Your task to perform on an android device: I want to share the Women in Islam book by Hakki Yilmaz with my friend Cerebra Research at dbwscratch.test.id4@gmail.com via Gmail in the Google Play Books app.
Image 0: 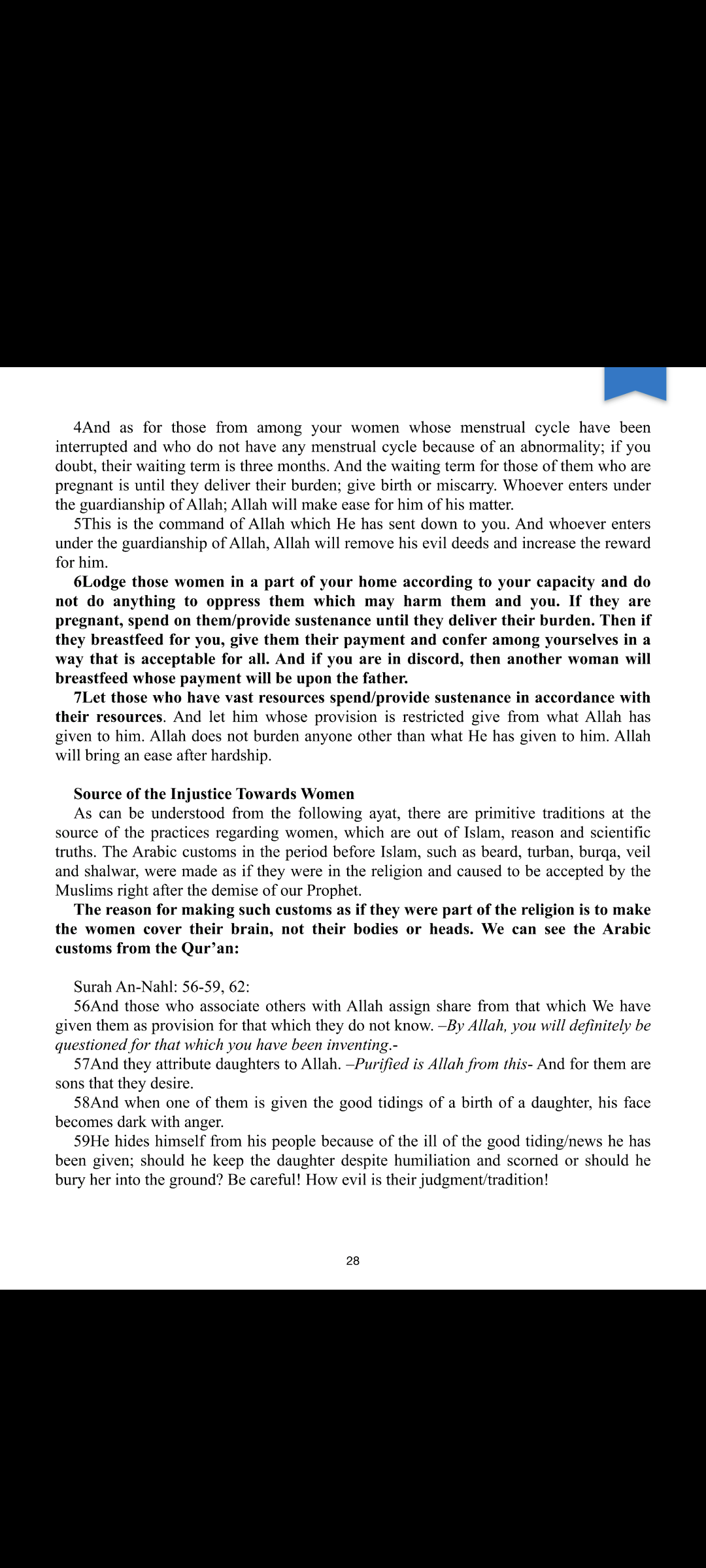
Click on the screen
Step 0: click (353, 828)
Image 2: 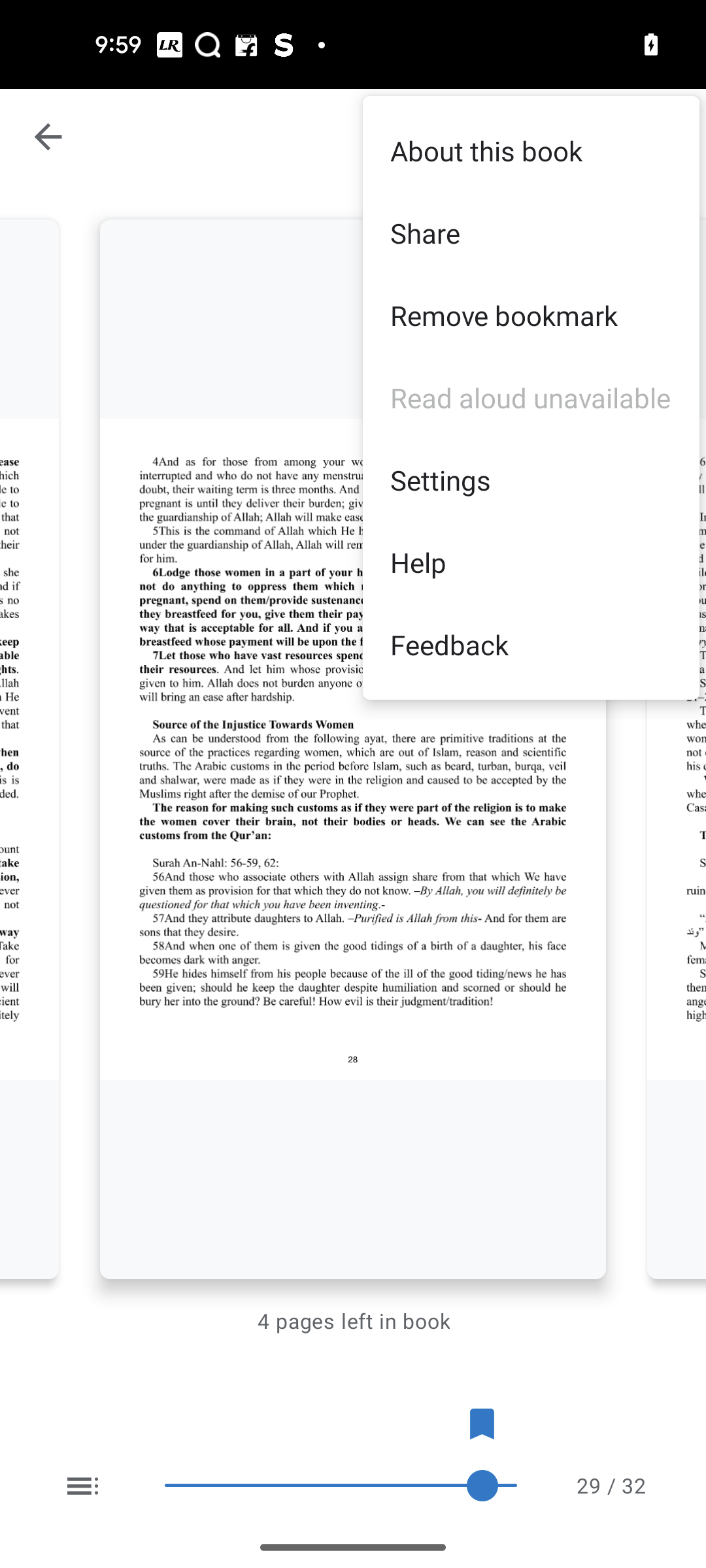
Click on the share option
Step 2: click (531, 233)
Image 3: 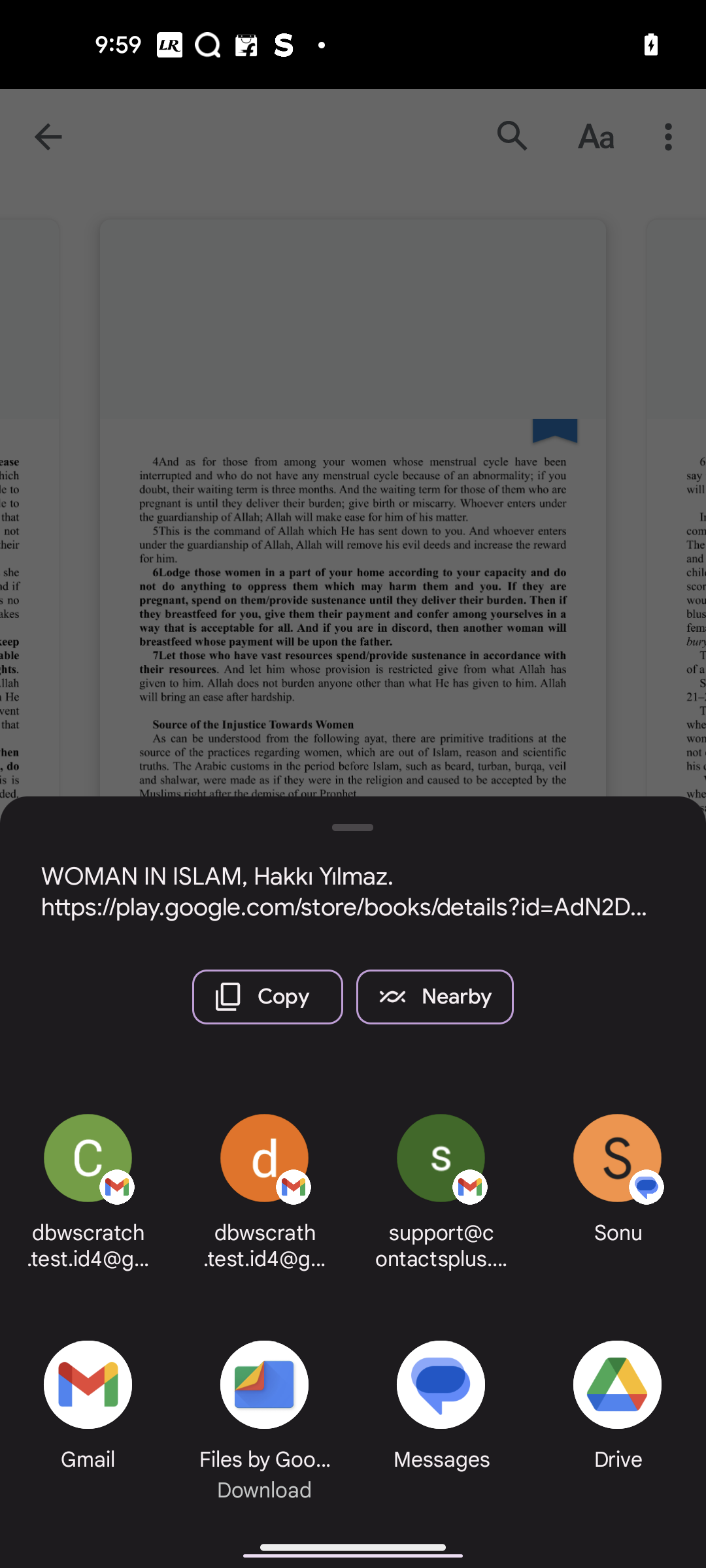
Click on the Gmail
Step 3: click (89, 1388)
Image 4: 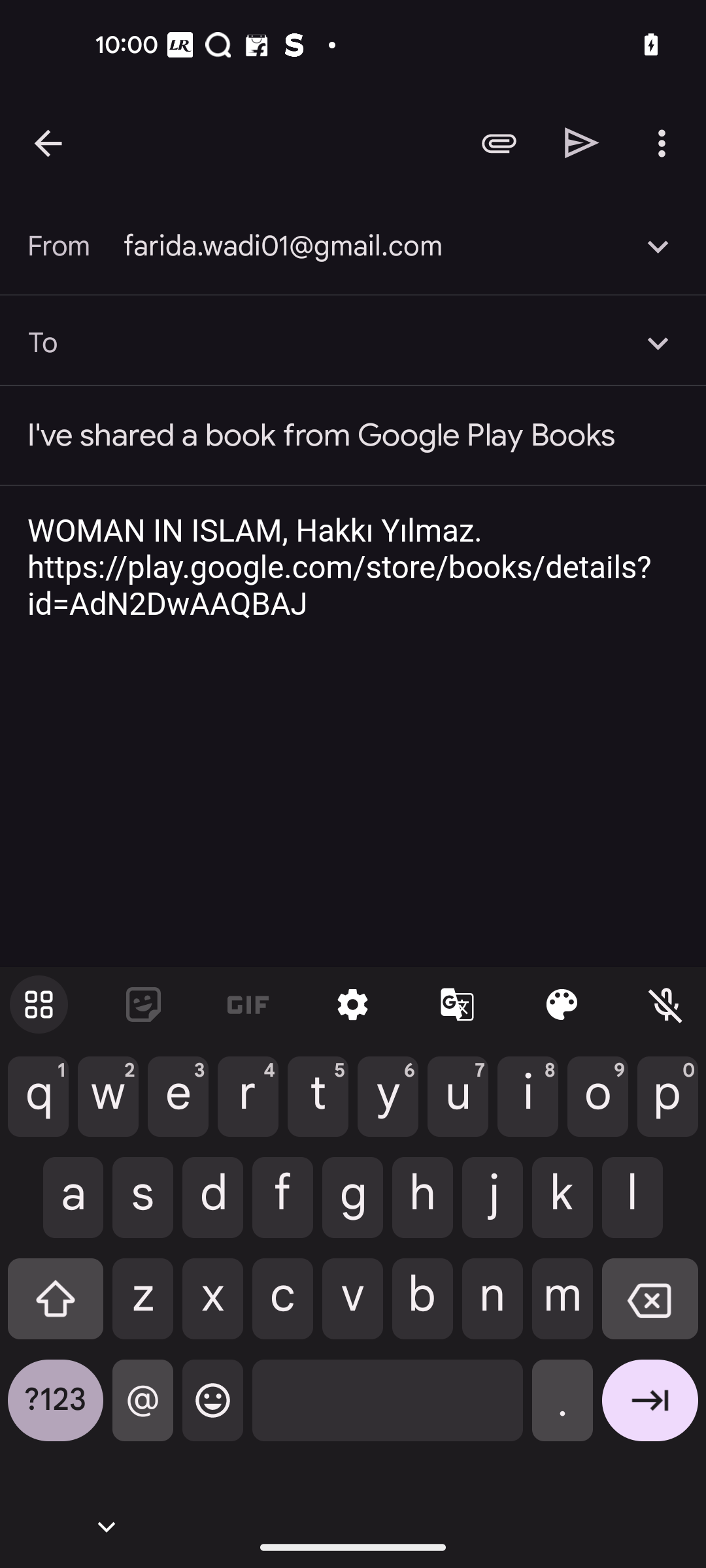
Type dbwscratch.test.id4@gmail.com
Step 4: type "dbwscratch.test.id4@gmail.com"
Image 5: 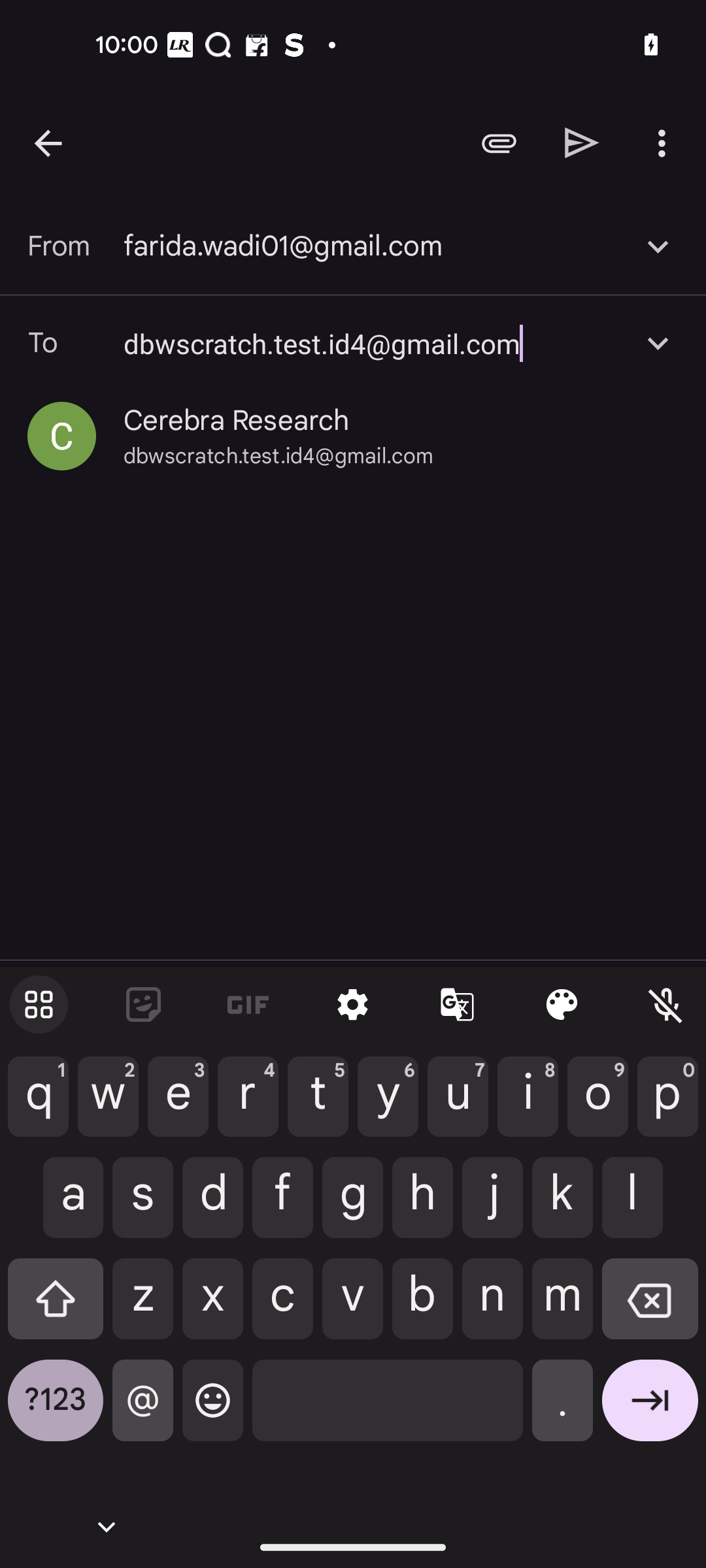
Click on the Cerebra Research id
Step 5: click (236, 420)
Image 6: 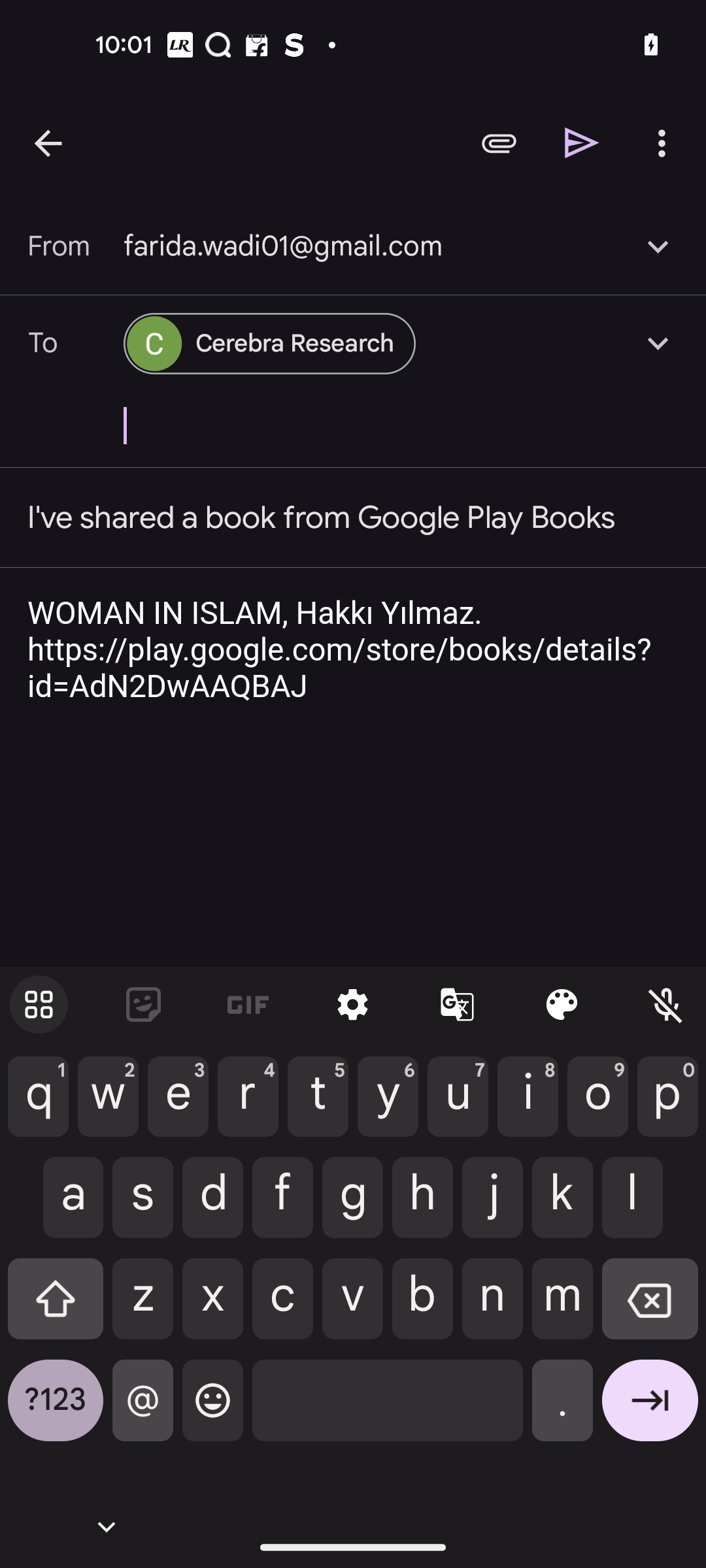
Click on the send icon
Step 6: click (582, 142)